Your task to perform on an android device: Some emails that are present in my inbox I want to mark as read.
Image 0: 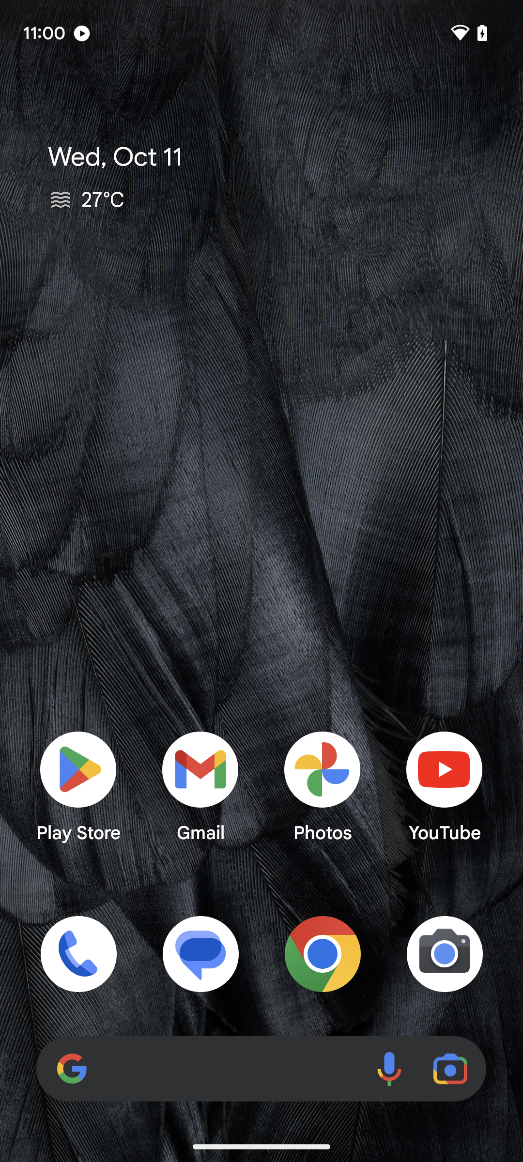
Open the Gmail app.
Step 0: open app "Gmail"
Image 2: 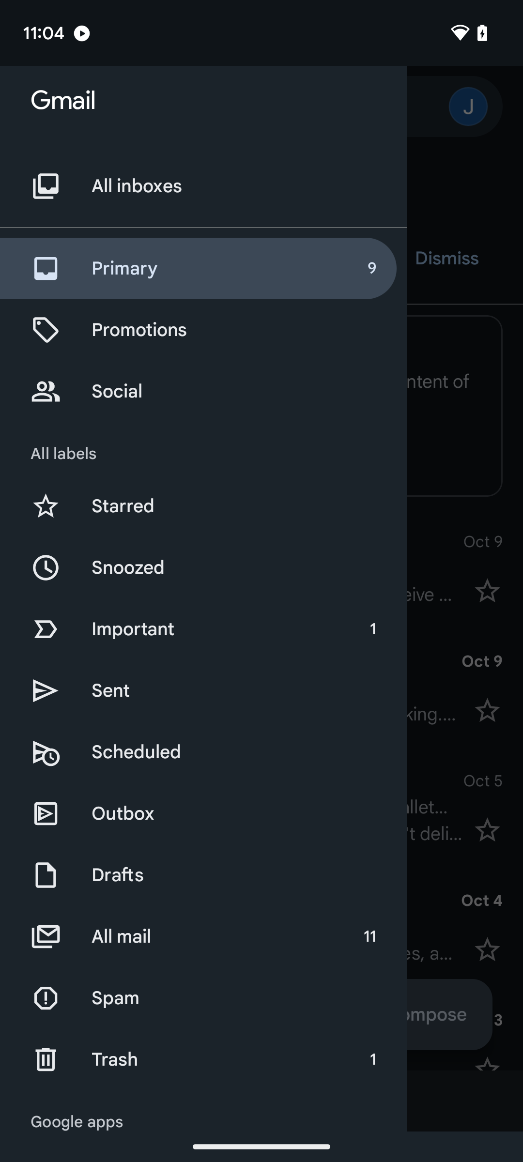
Tap on all mail.
Step 2: click (193, 936)
Image 5: 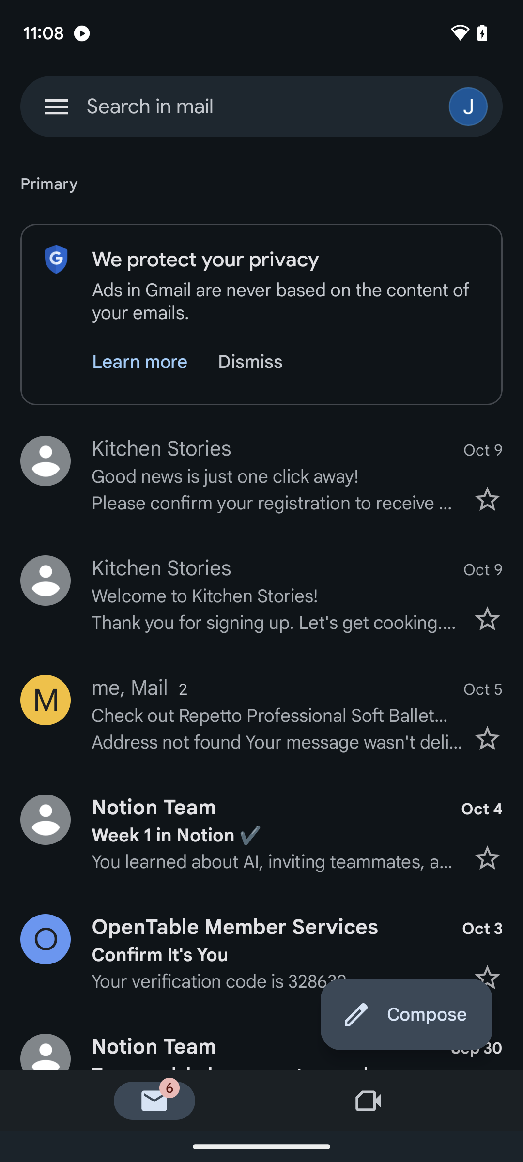
Tap on the second email present on the screen.
Step 5: wait
Image 6: 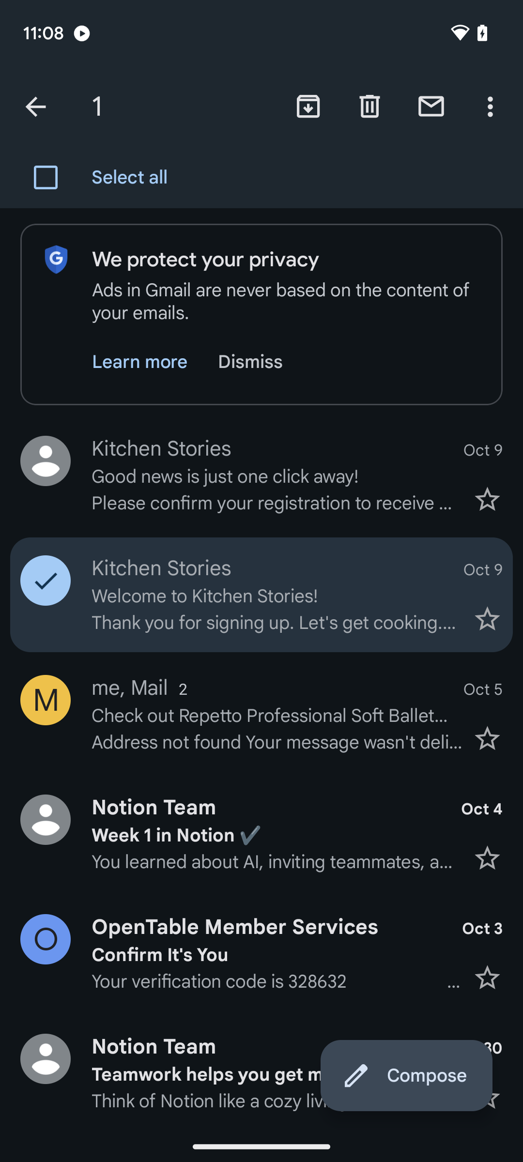
Tap on the three dots at the top of the screen.
Step 6: click (492, 106)
Image 7: 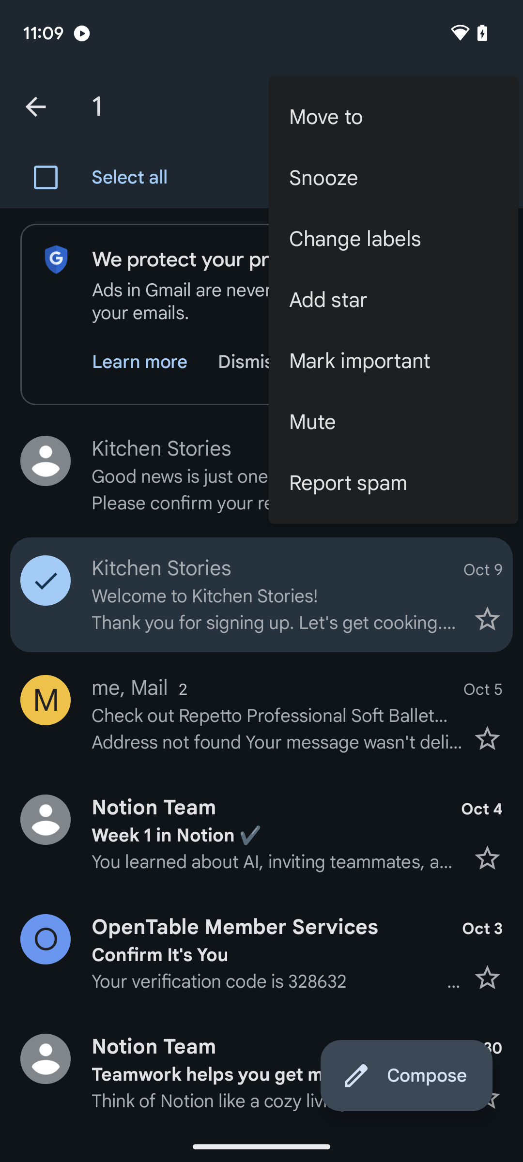
Tap on mark important.
Step 7: click (393, 361)